Your task to perform on an android device: Write a review "Awesome Dish" for Simple Sunday pot roast dinner so that others get inspired, try it, and enjoy it.
Image 0: 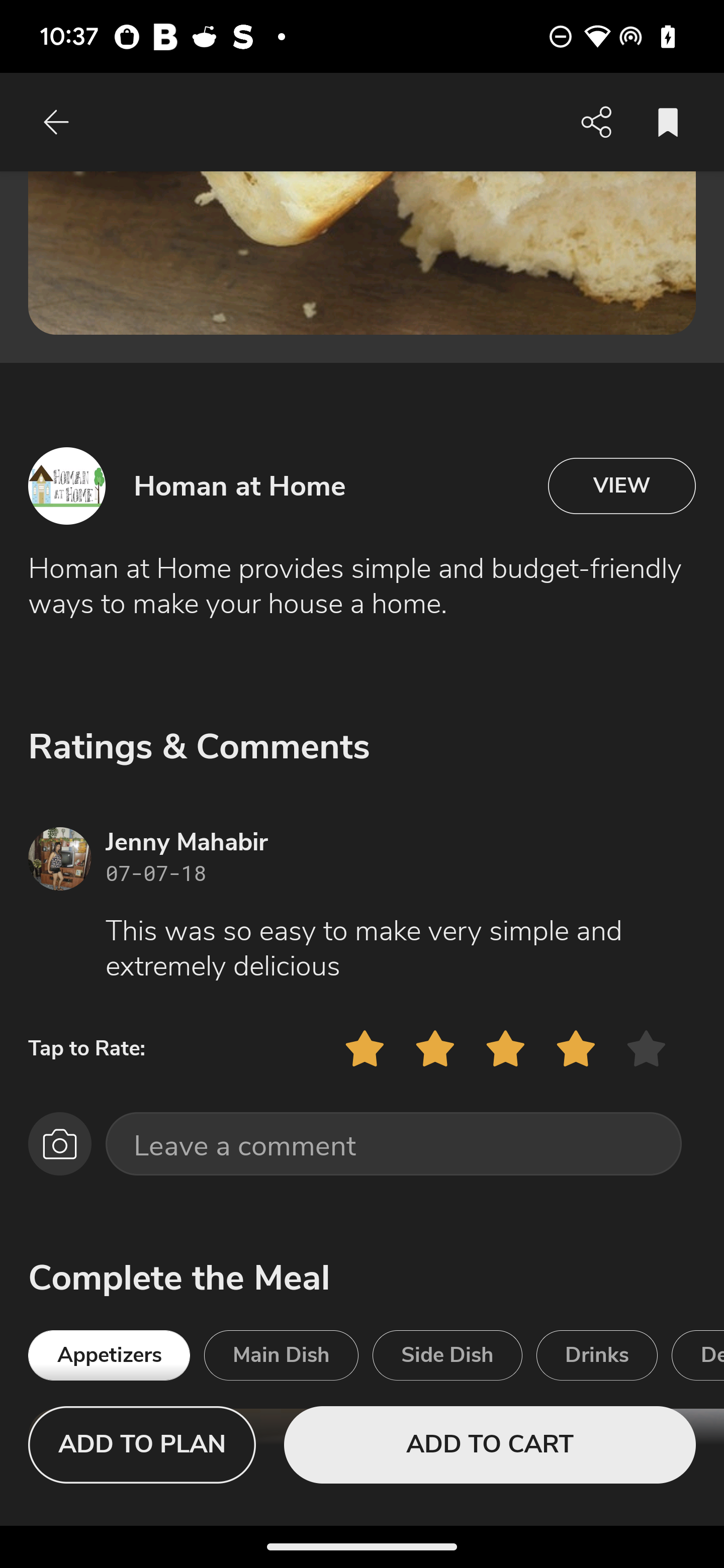
Click on the leave comment option
Step 0: click (393, 1144)
Image 1: 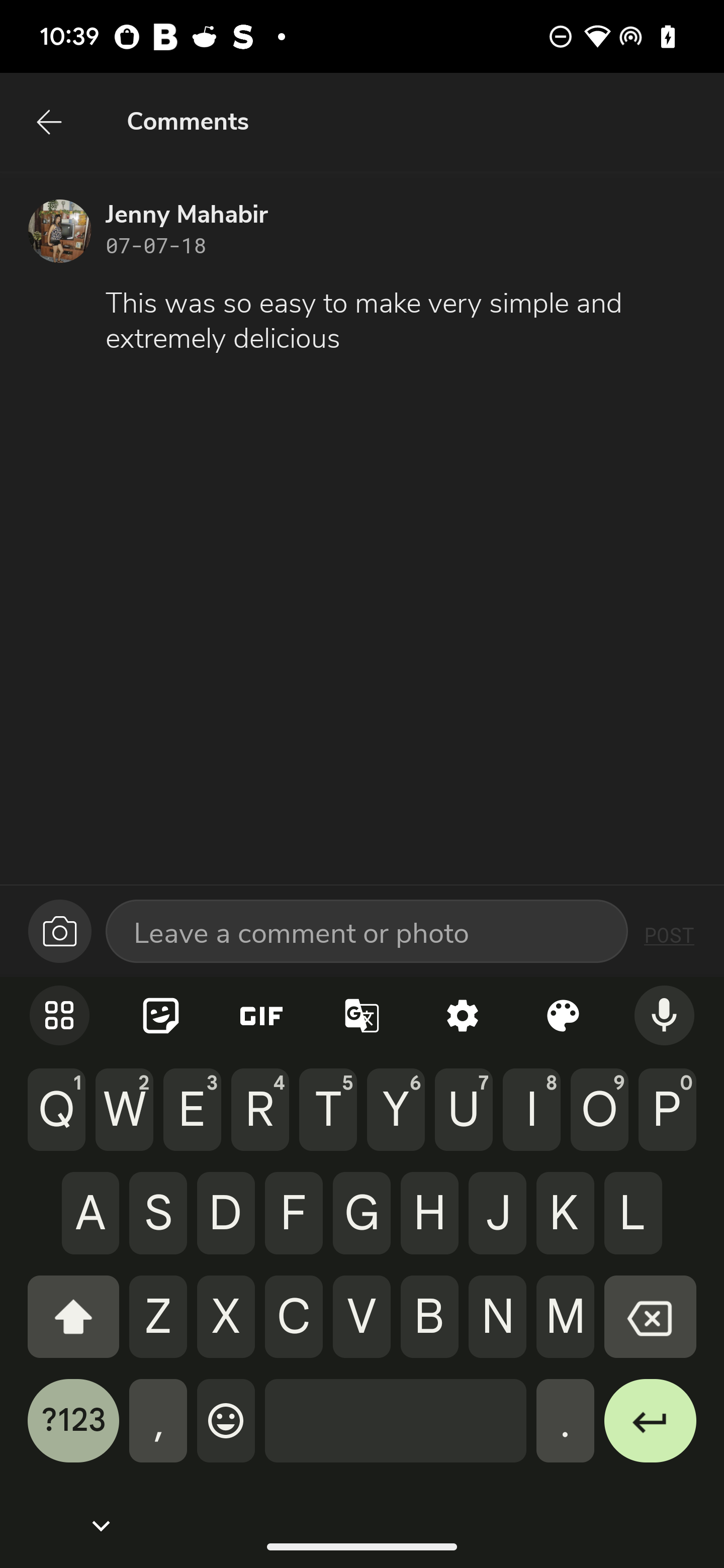
Type Awesome Dish in the comment section
Step 1: type "Awesome Dish "
Image 2: 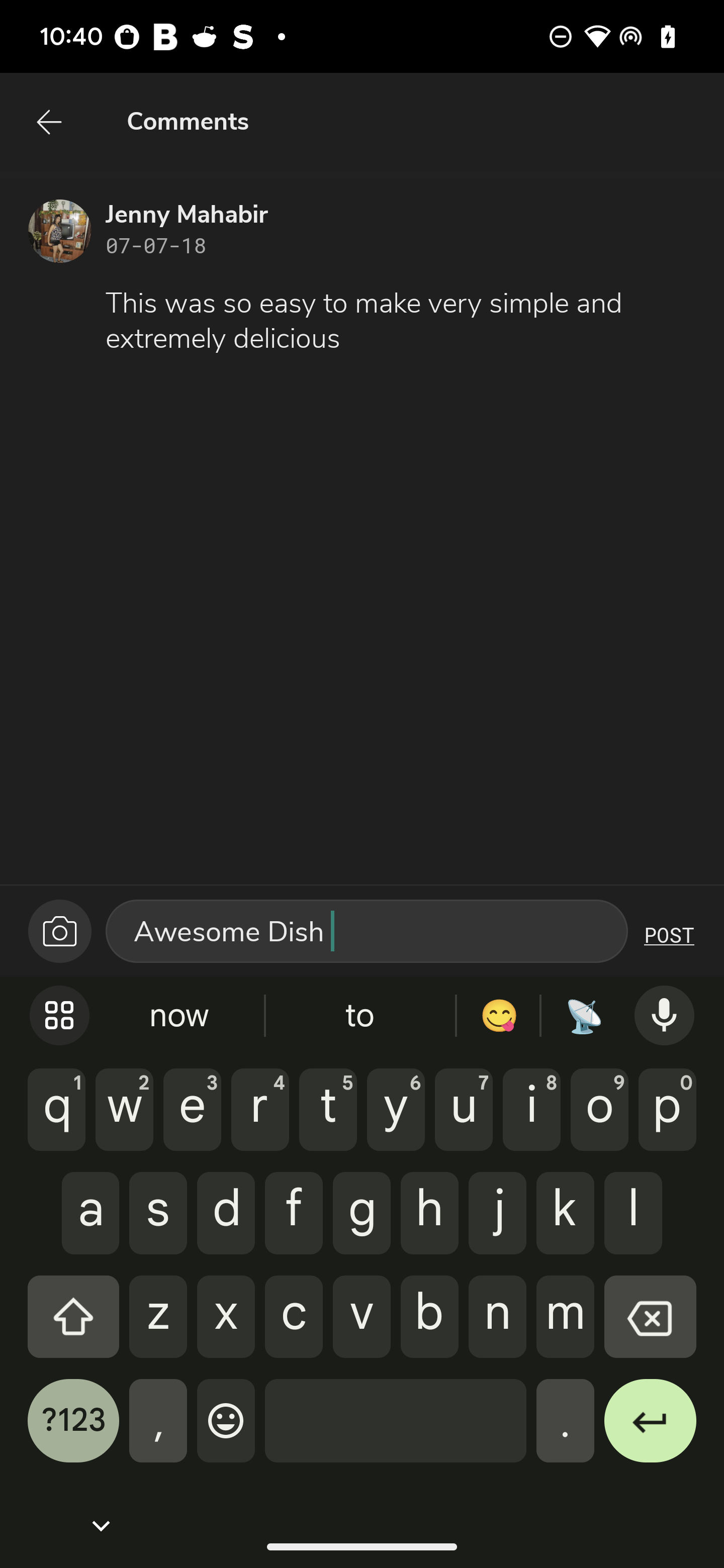
Click on the post option 
Step 2: click (669, 935)